Your task to perform on an android device: I want to purchase new cycling shoes, so search for cycling shoes in the ebay app.
Image 0: 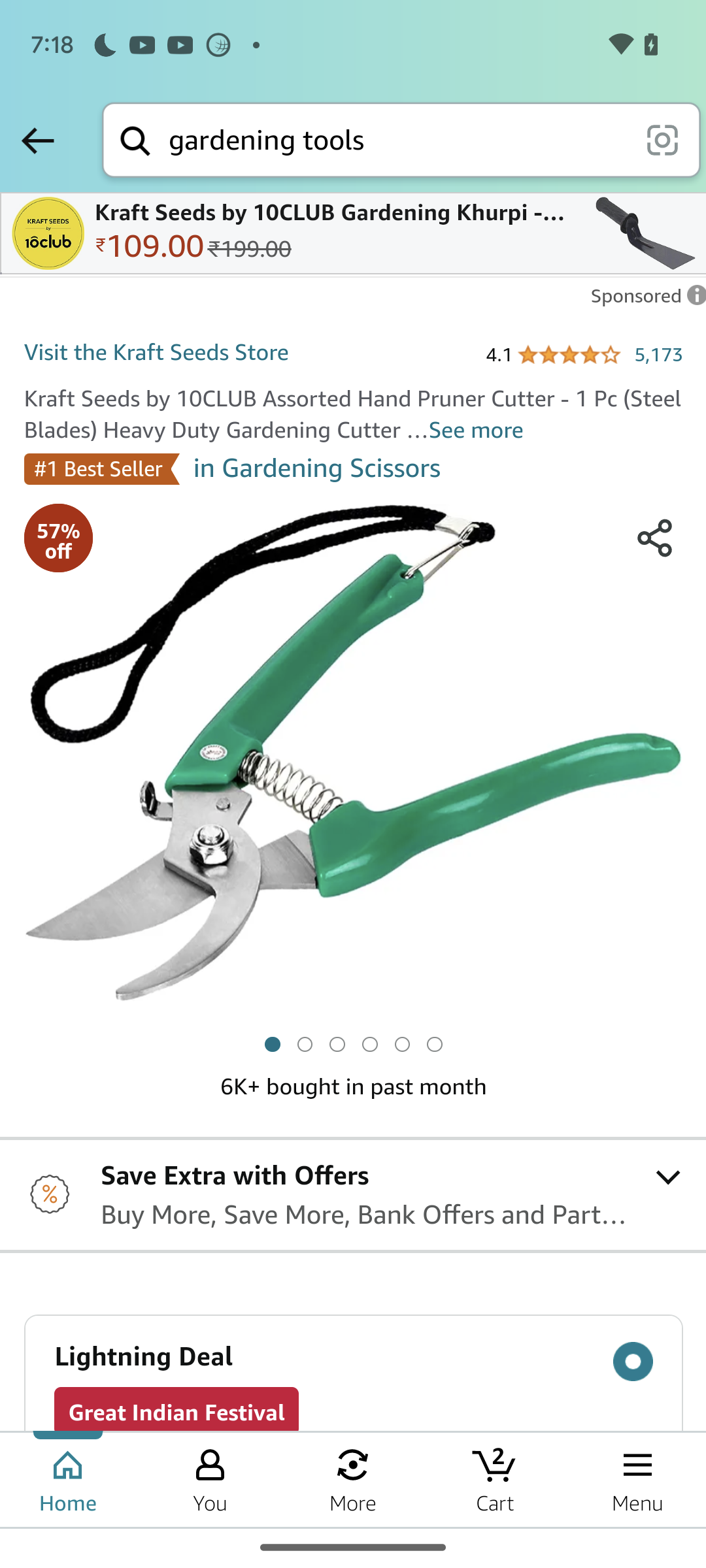
Open ebay app
Step 0: open app "eBay"
Image 1: 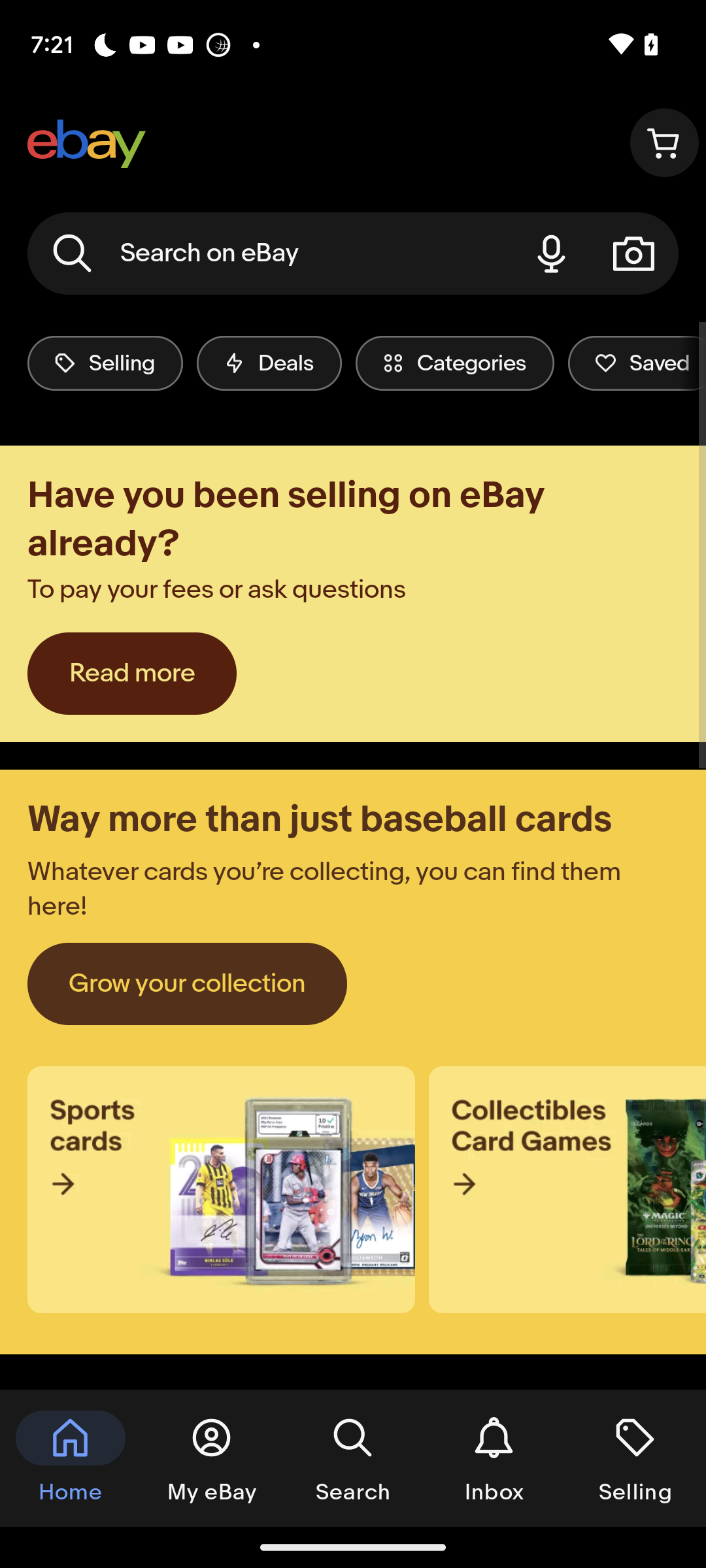
Click on the search bar
Step 1: click (270, 253)
Image 2: 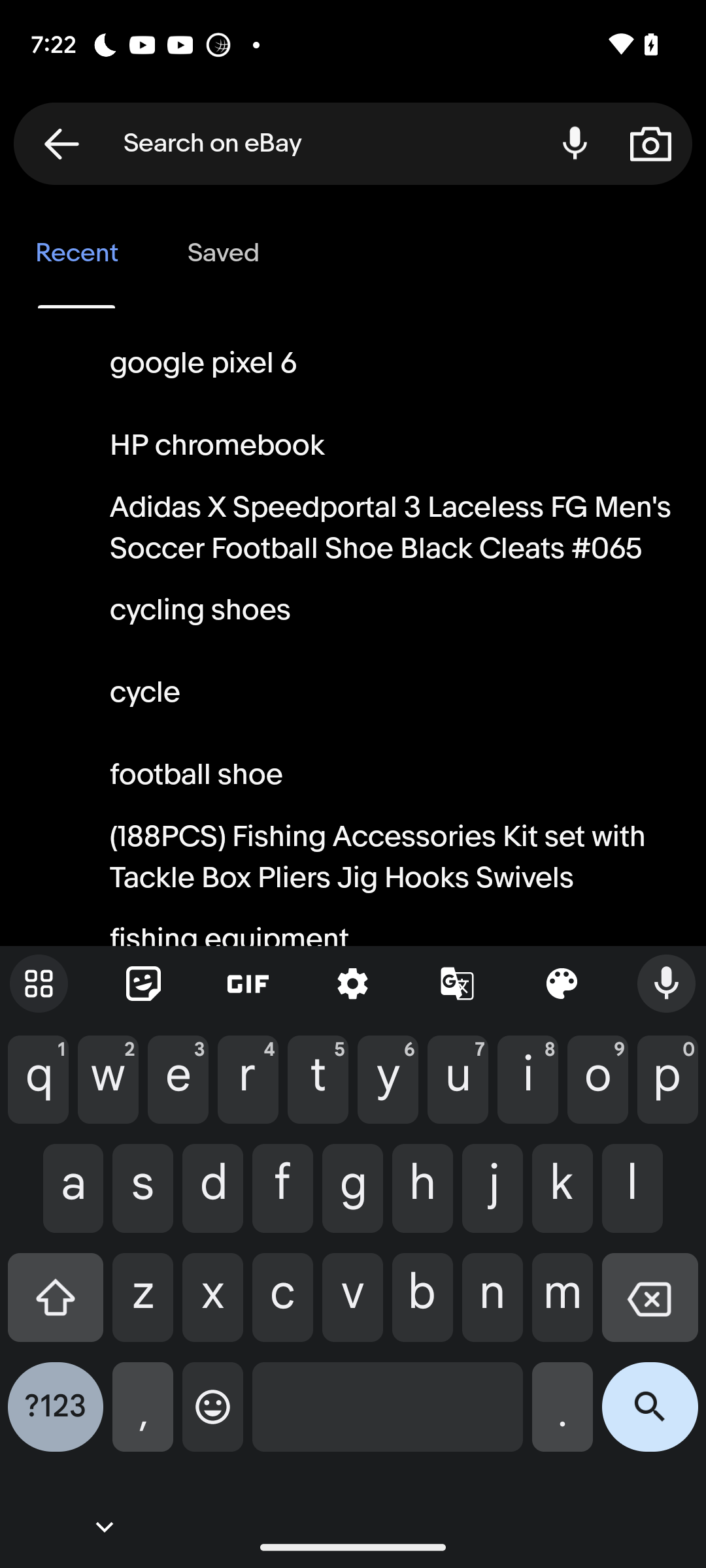
Enter cycling shoes in the search bar
Step 2: type "Cycling shoes"
Image 3: 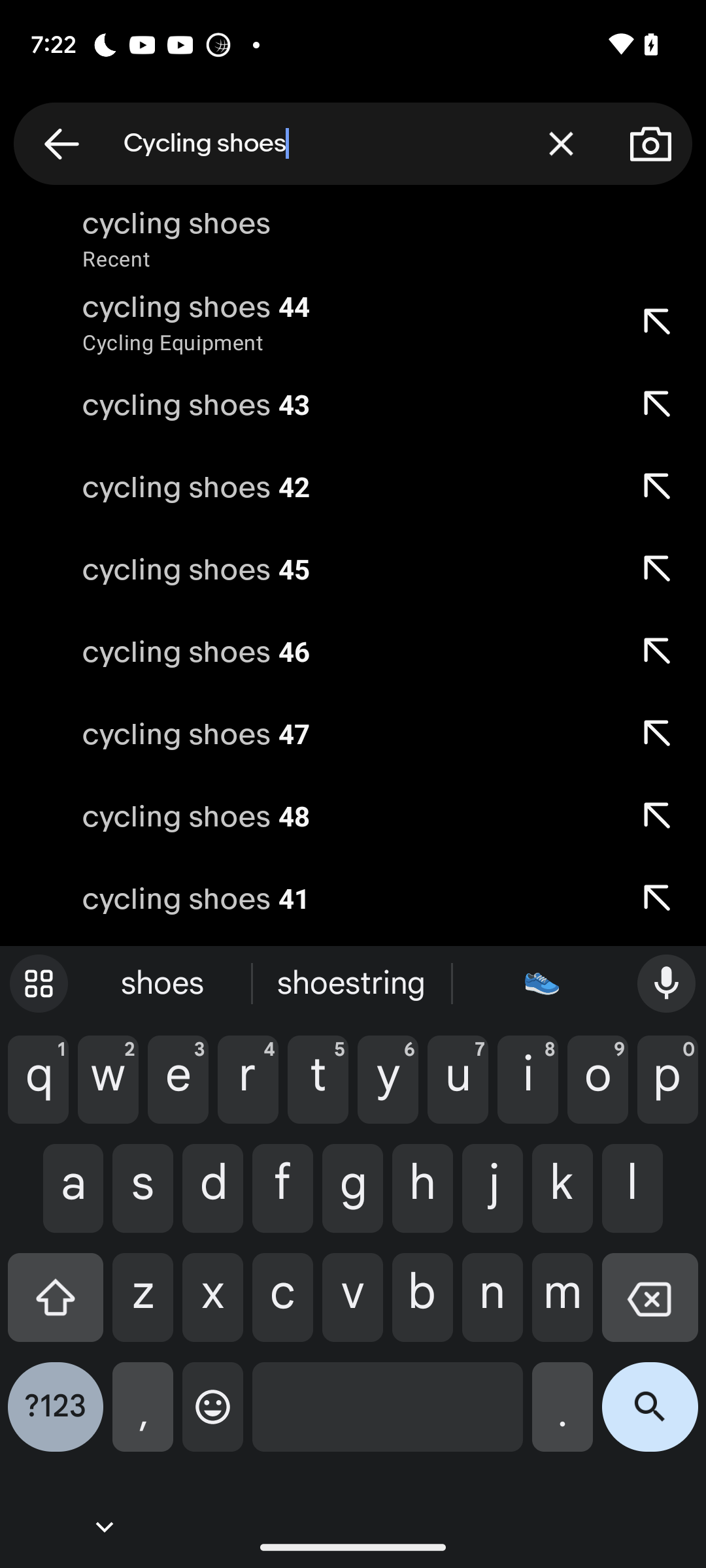
Click on the first recent search
Step 3: click (346, 239)
Image 4: 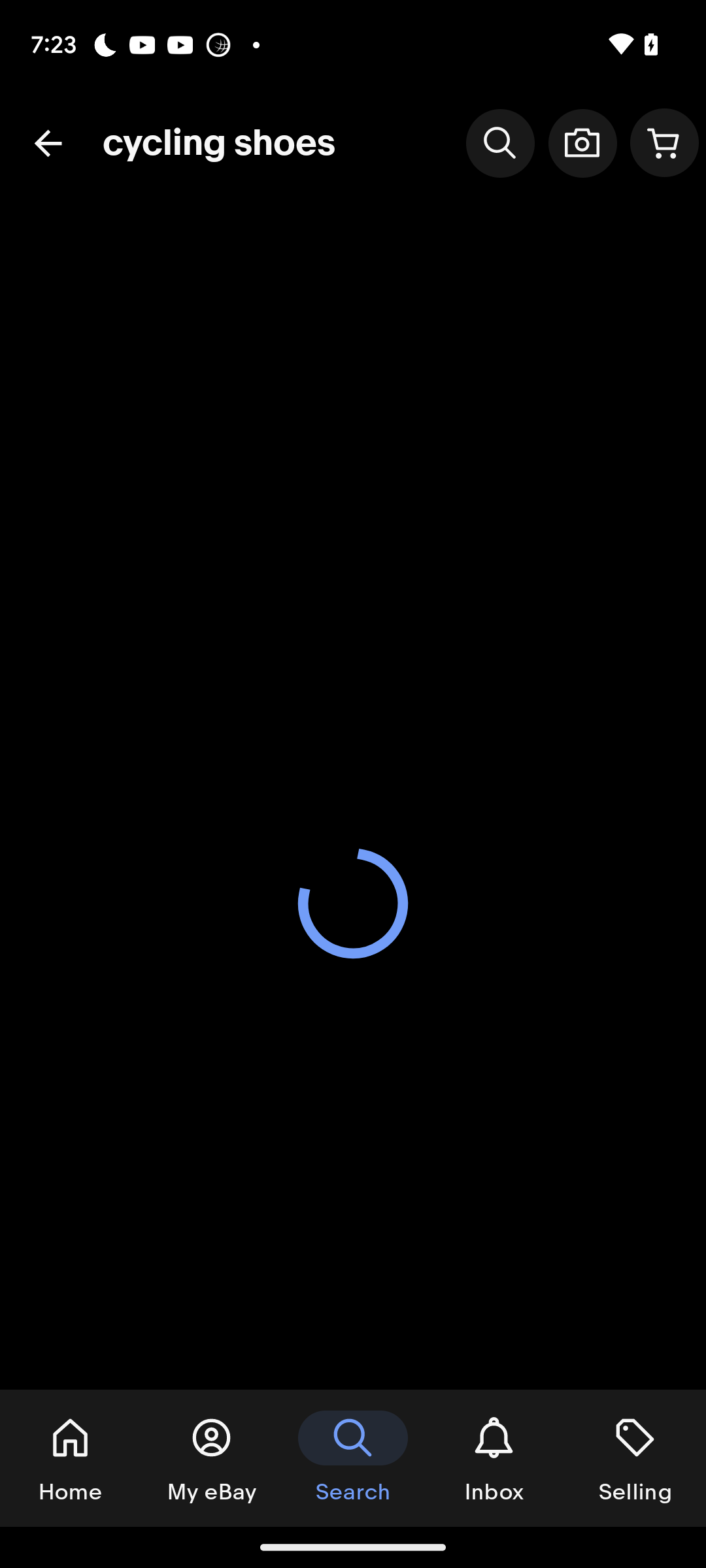
Click on the first recent search
Step 4: wait